Your task to perform on an android device: open the merriam webster app and click on play button to play the pronunciation of the word already searched.
Image 0: 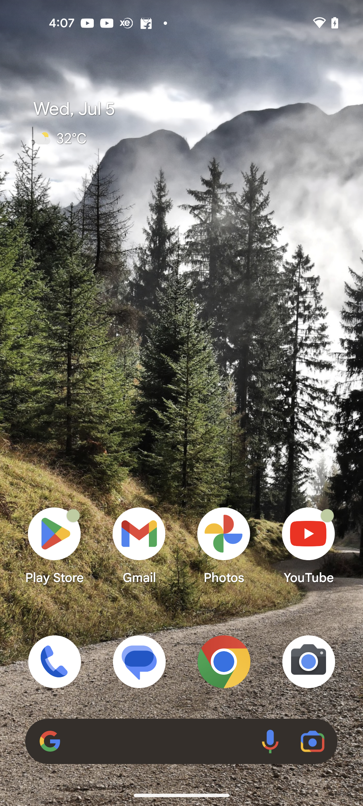
Open the merriam webster app.
Step 0: open app "Merriam-Webster Dictionary"
Image 1: 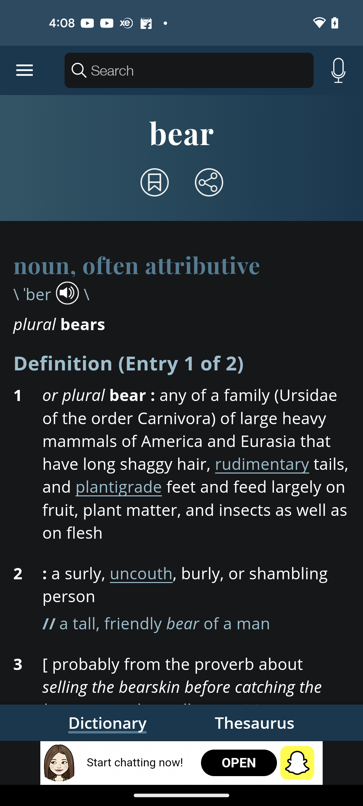
Click on the audio icon for pronunciation.
Step 1: click (67, 293)